Your task to perform on an android device: I want to buy a pair of sports shoes for jogging, so search for a pair of sports shoes for me in the Joom app.
Image 0: 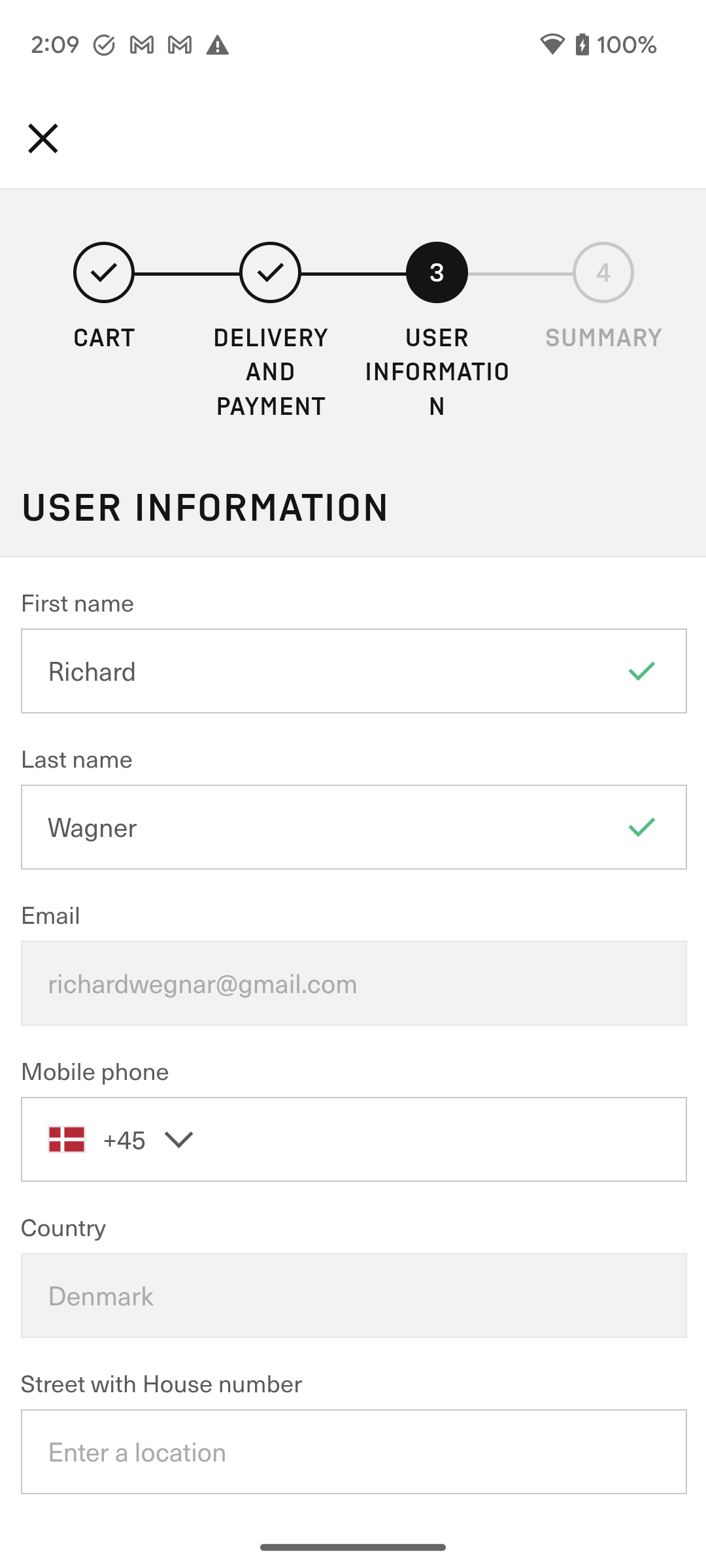
Open the Joom app.
Step 0: open app "Joom"
Image 1: 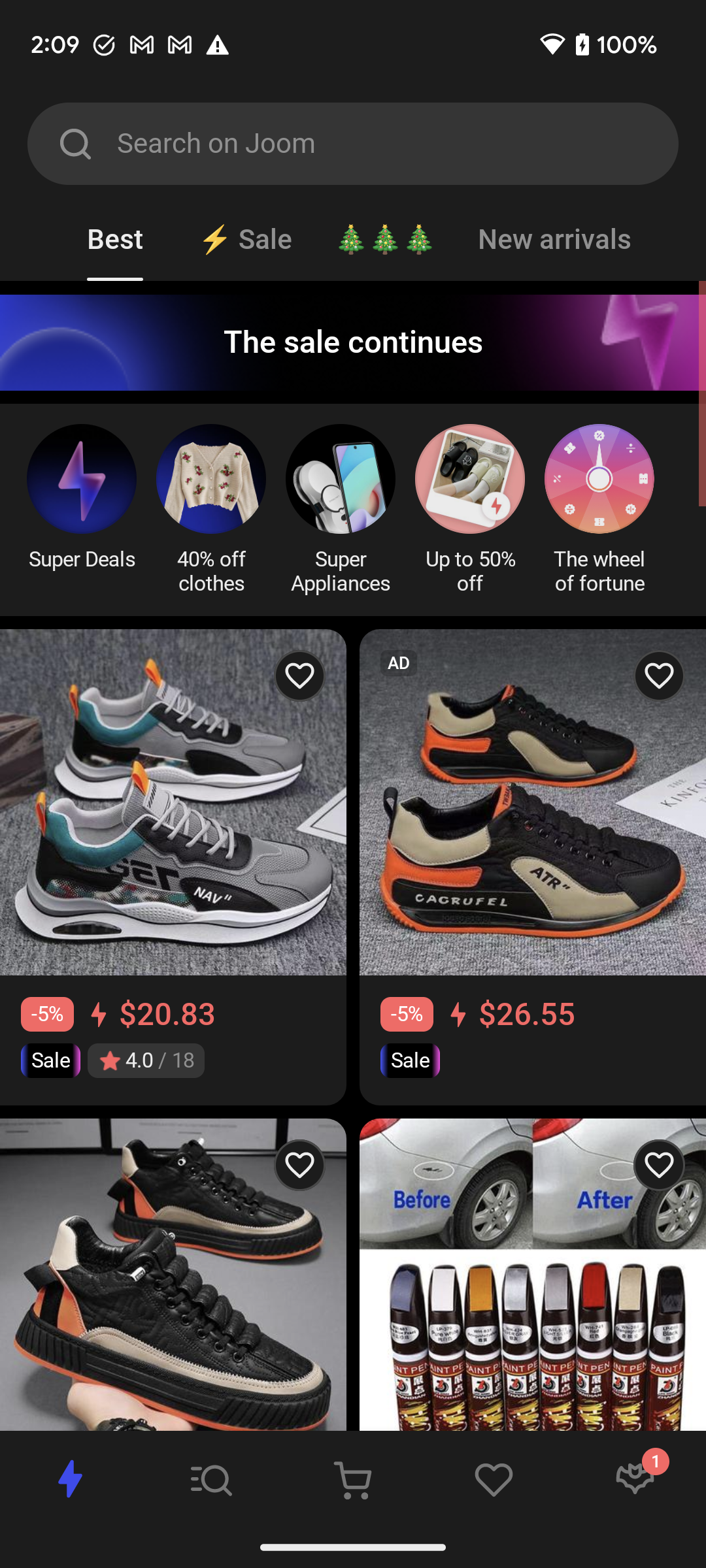
Click on the search bar at the top of the screen to search for the shoes.
Step 1: click (397, 143)
Image 2: 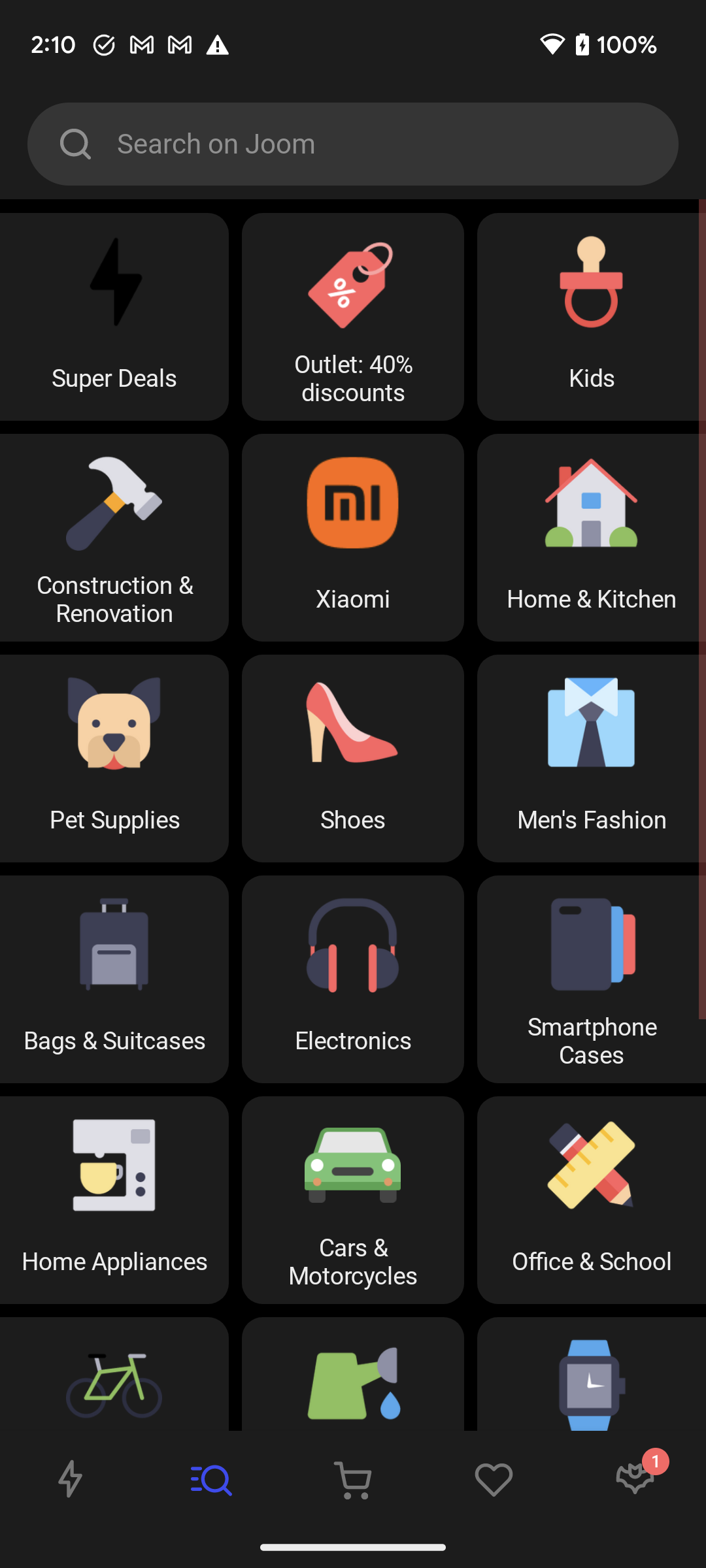
Click on the search bar at the top of the screen to search for the shoes.
Step 2: click (397, 144)
Image 3: 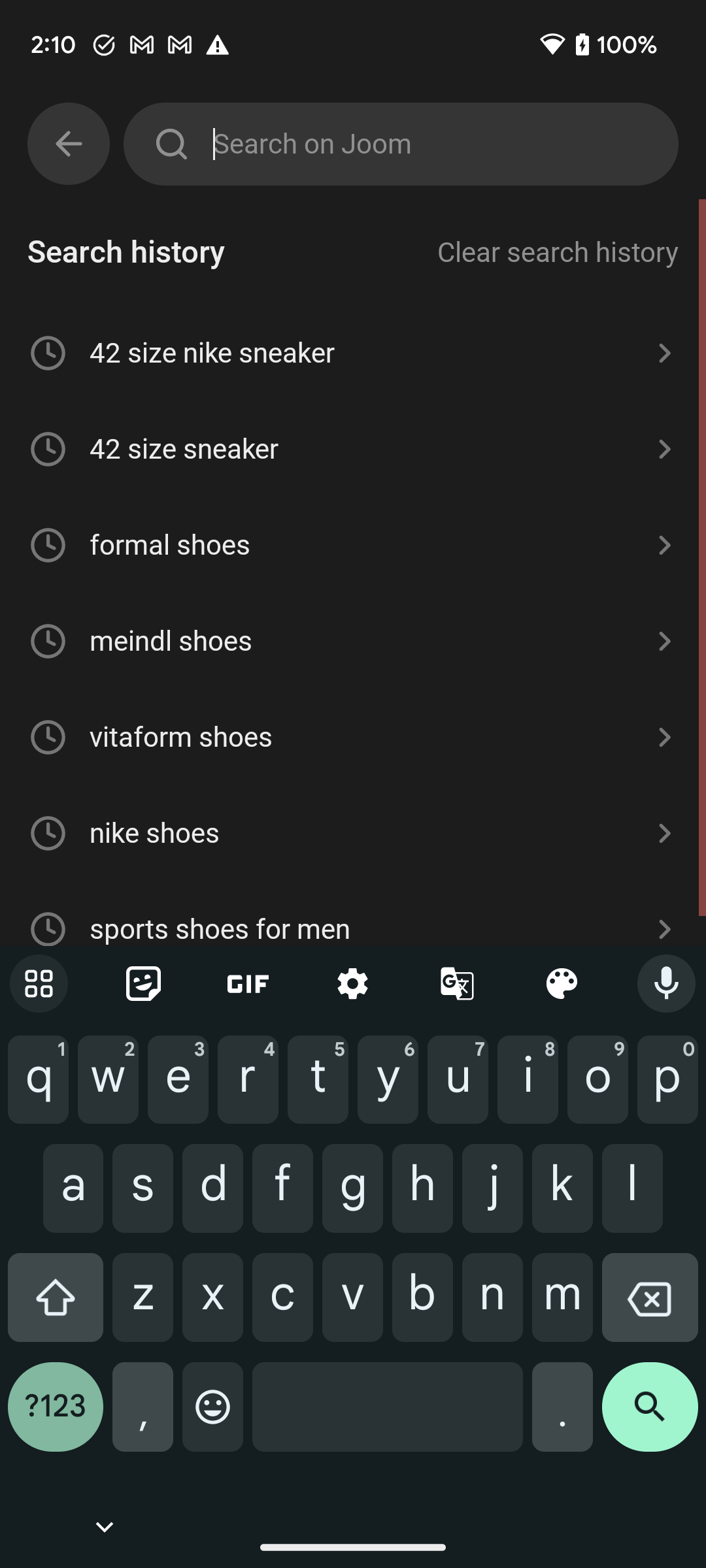
Type sports shoes in the search bar to search for the shoes.
Step 3: type "Sports shoes"
Image 4: 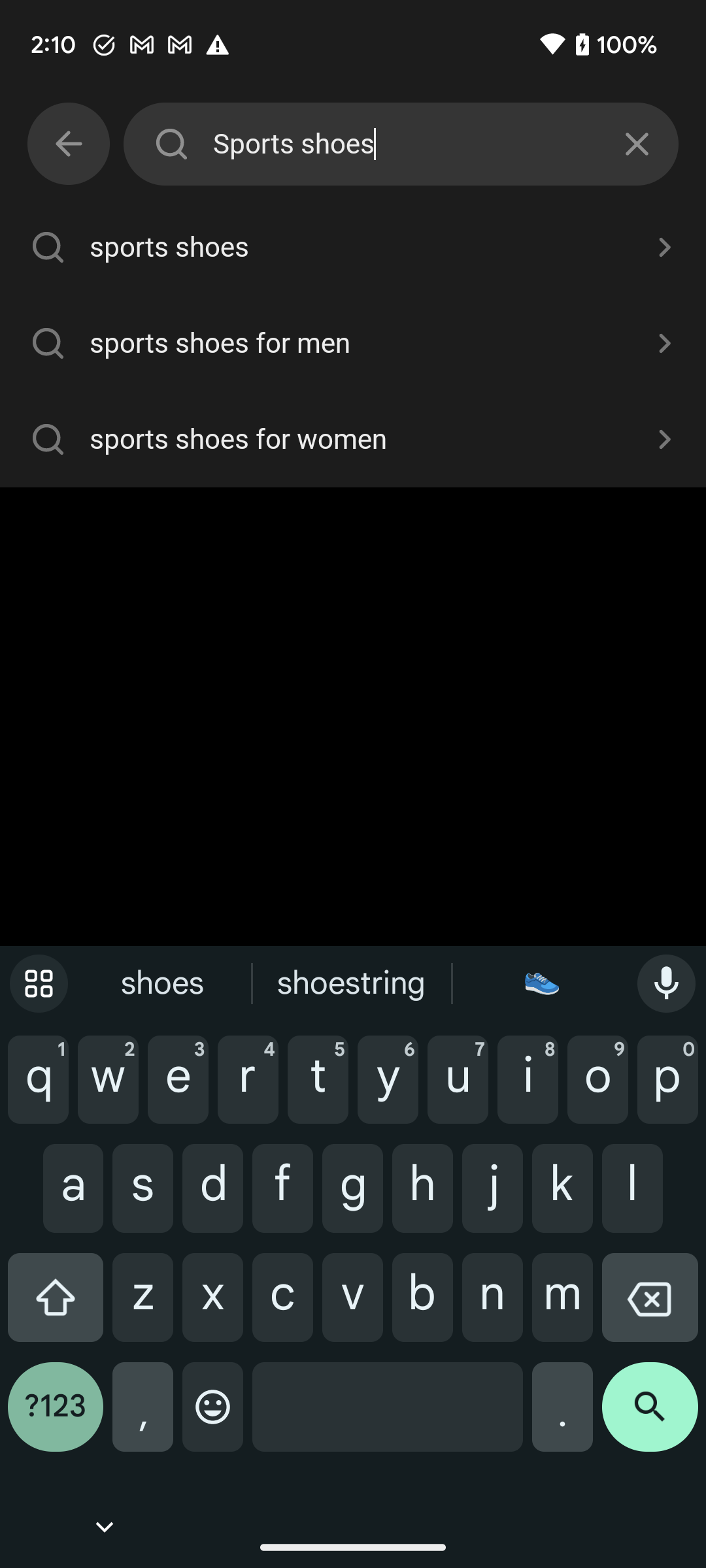
Click on the search icon at the bottom right corner of the screen to view the search result.
Step 4: click (650, 1417)
Image 6: 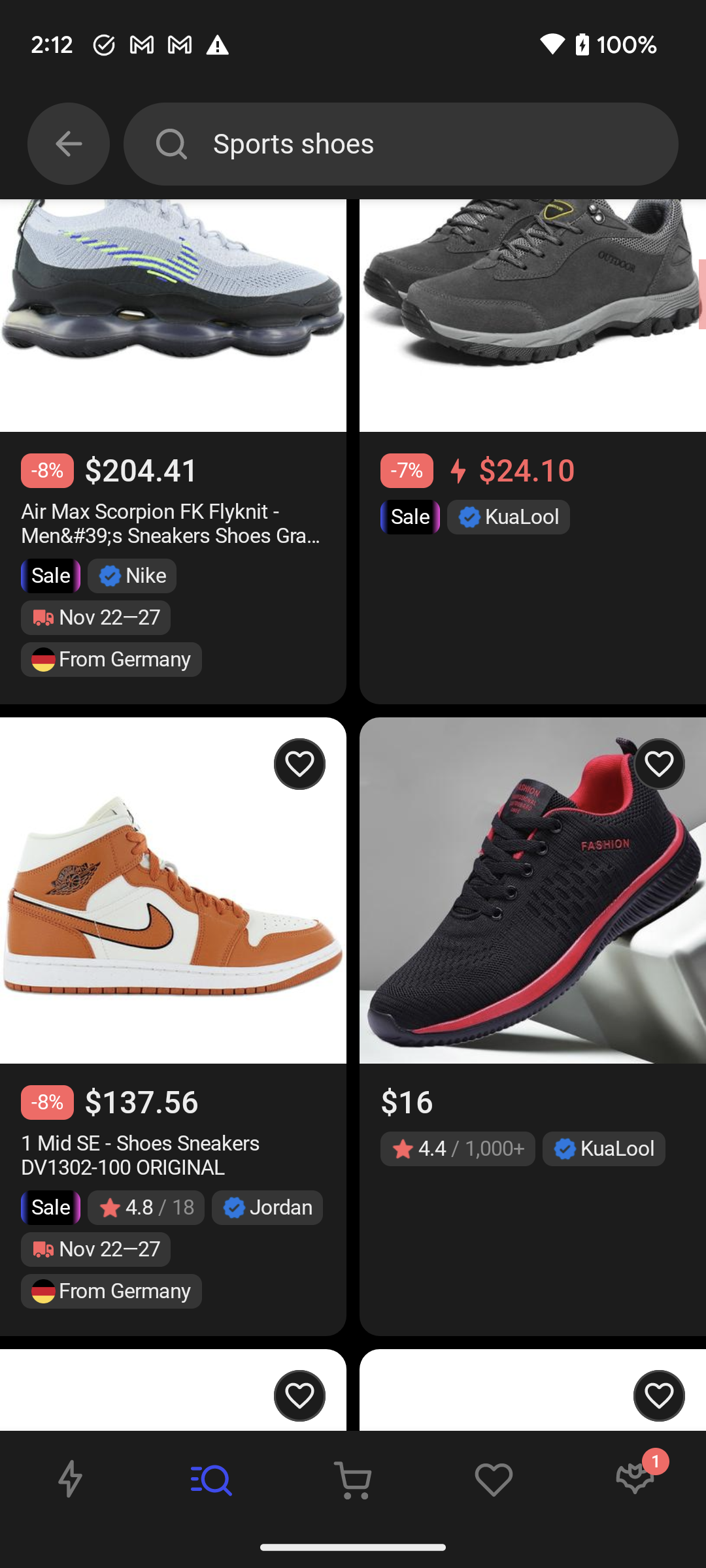
Scroll down to view more shoes.
Step 6: scroll down
Image 7: 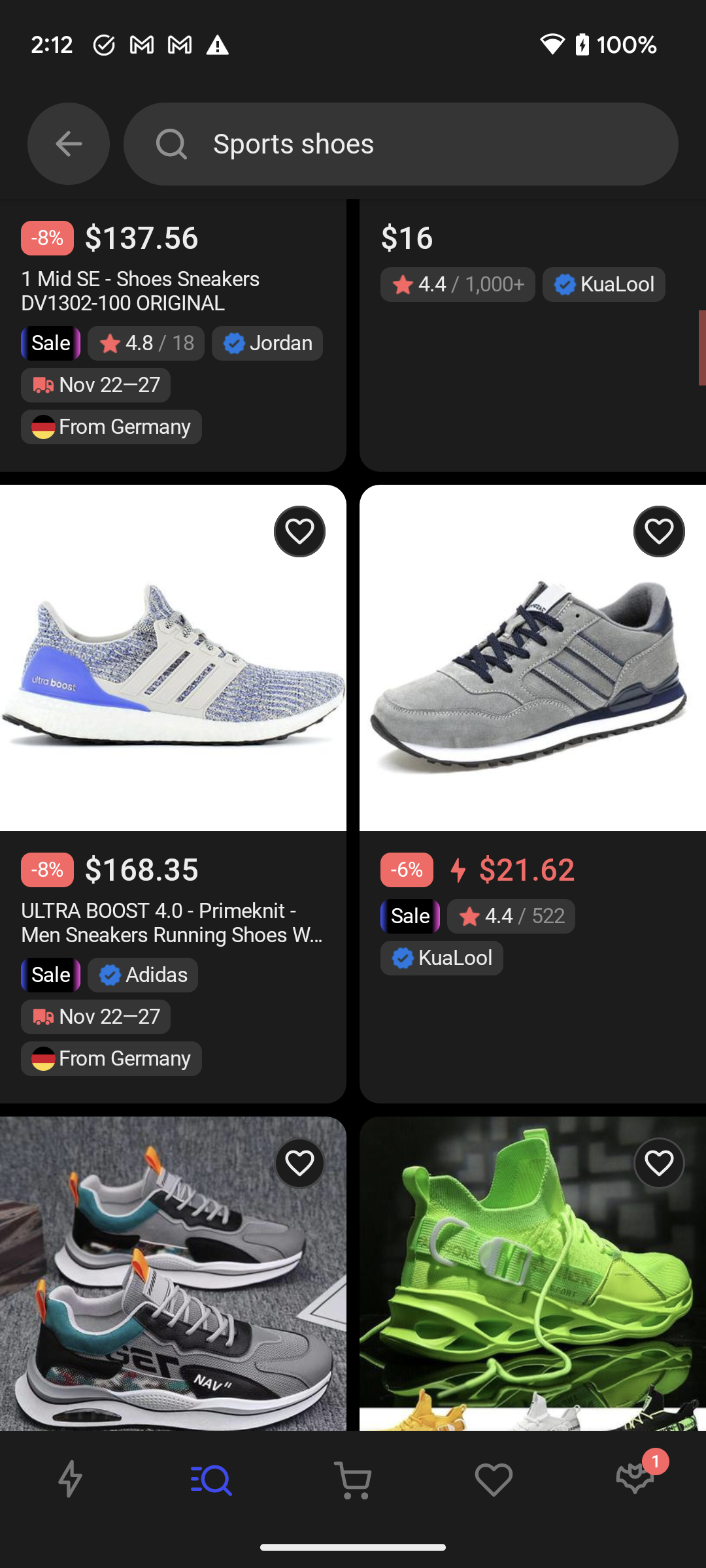
Scroll down to view more shoes.
Step 7: scroll down
Image 8: 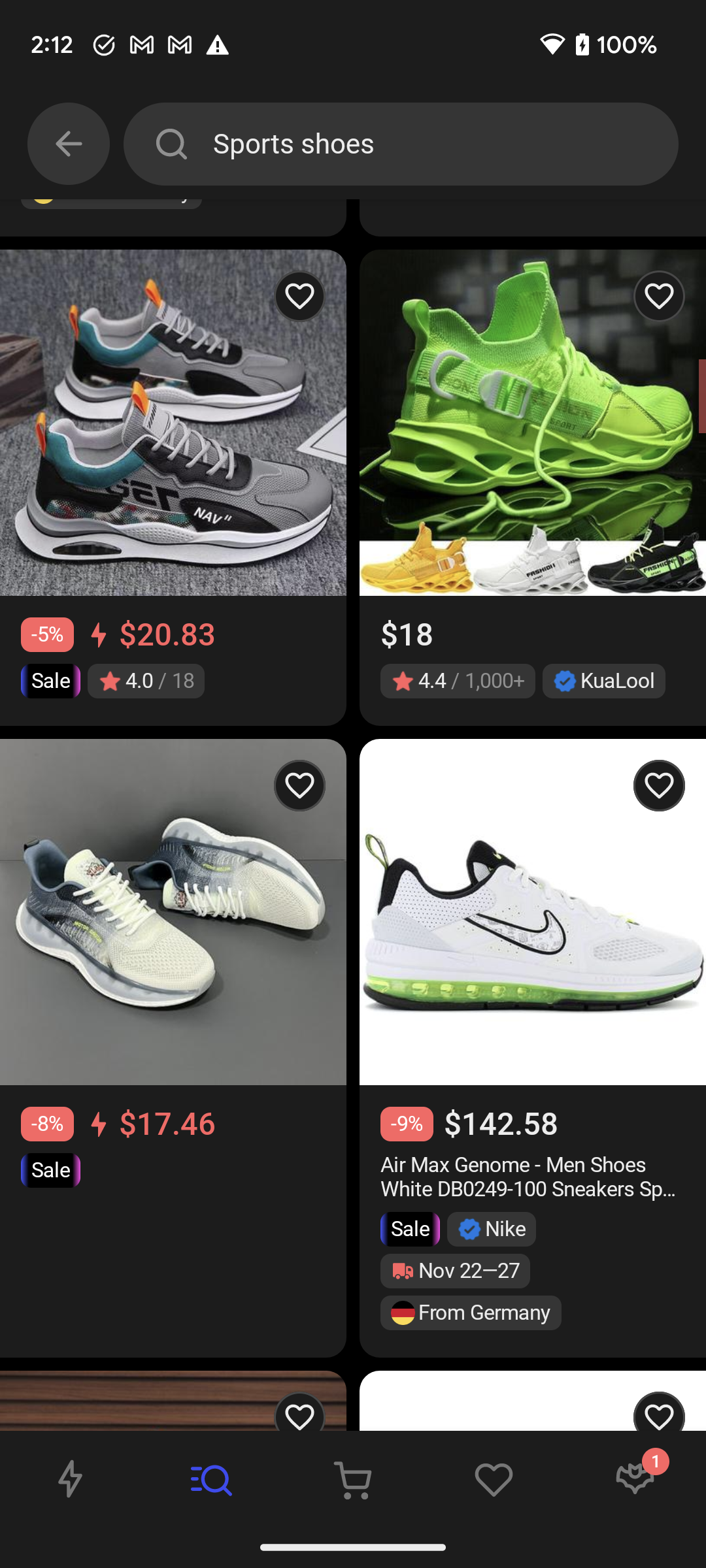
Scroll down to view more shoes.
Step 8: scroll down